Your task to perform on an android device: Using the Shopsy app, compare the prices of various shoe models from the other and the same brand.
Image 0: 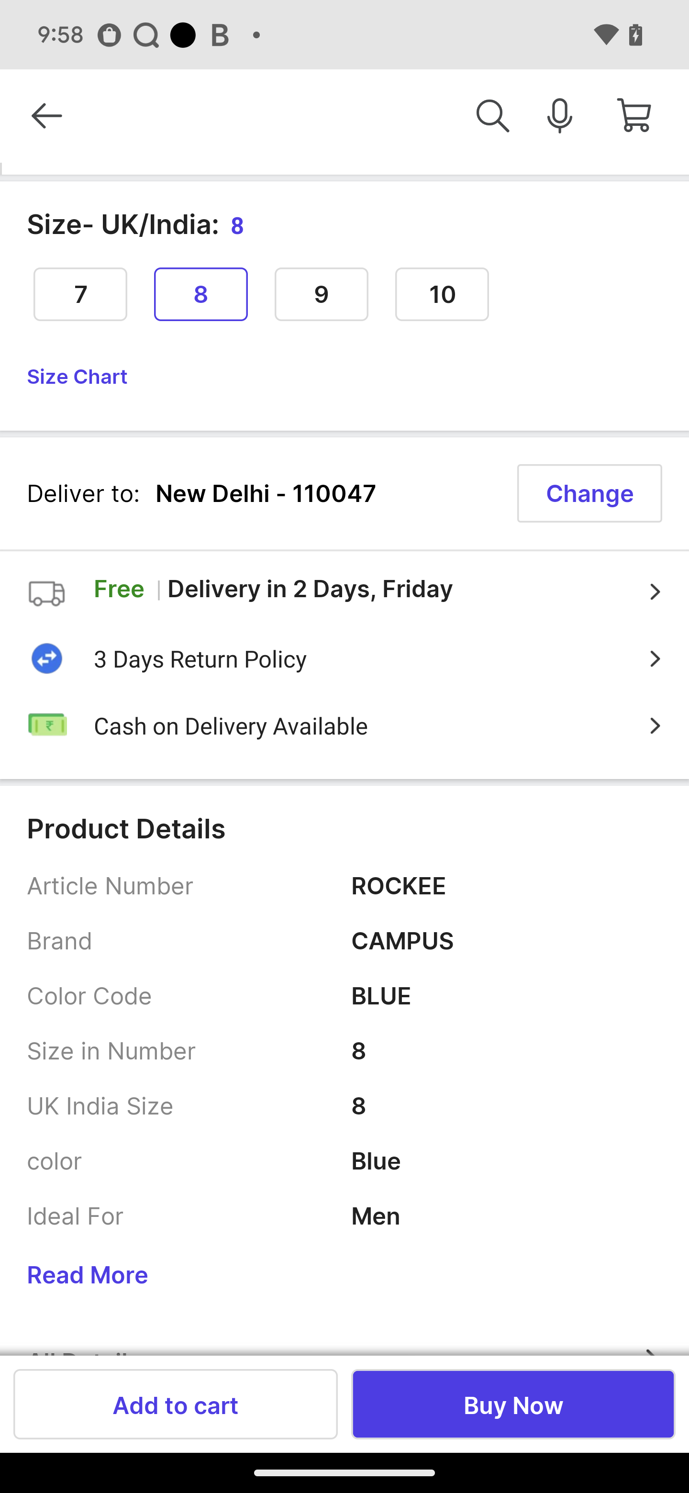
Swipe up on the screen to view the similar shoes to compare 
Step 0: scroll down
Image 1: 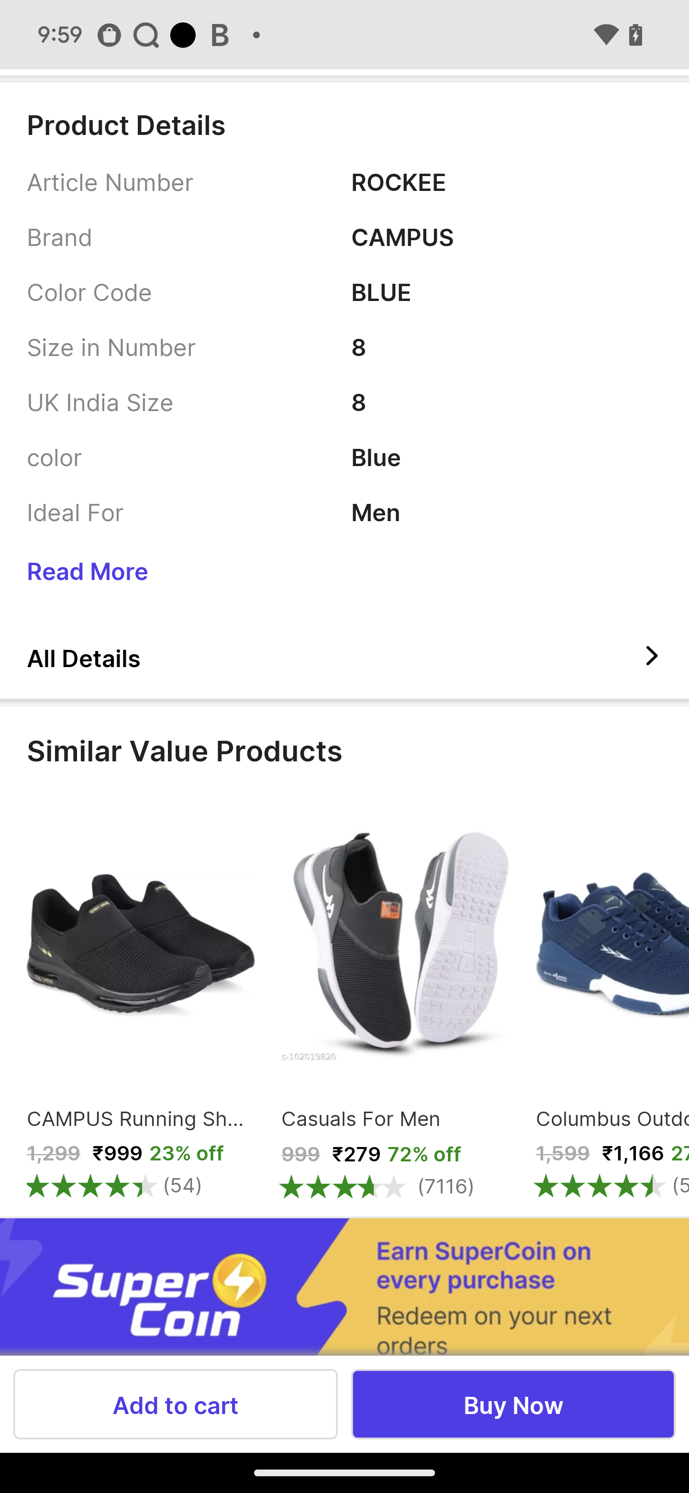
Swipe toward the left to view more shoes 
Step 1: scroll right
Image 2: 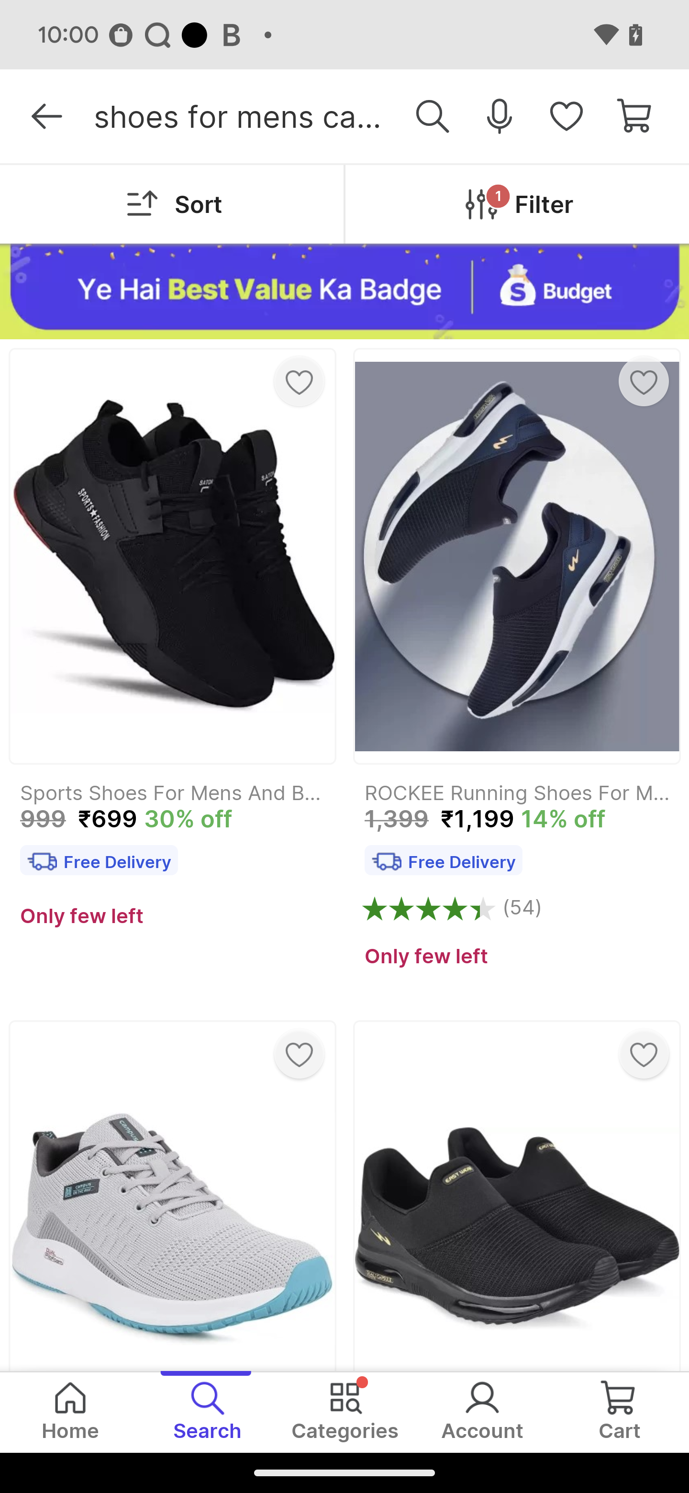
Swipe toward the left to view more shoes 
Step 2: wait
Image 3: 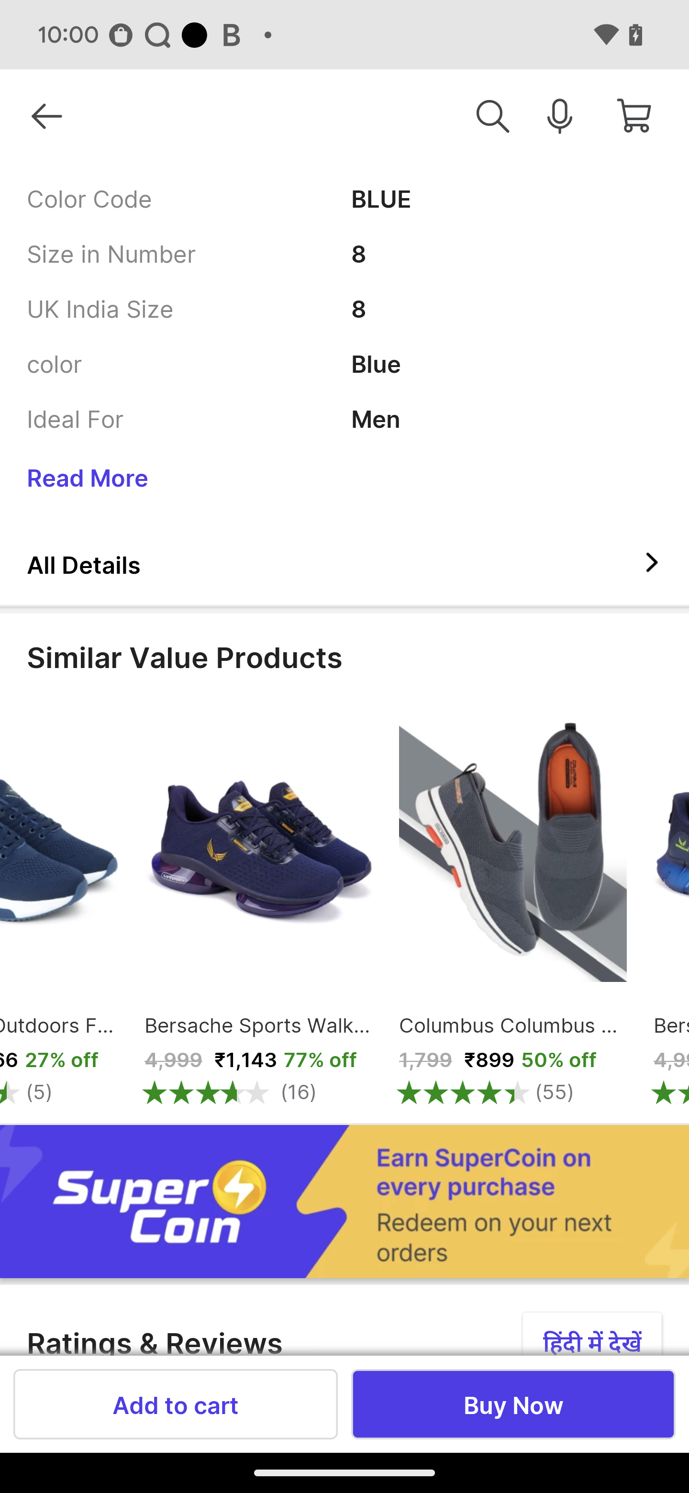
Swipe towards left
Step 3: scroll right
Image 4: 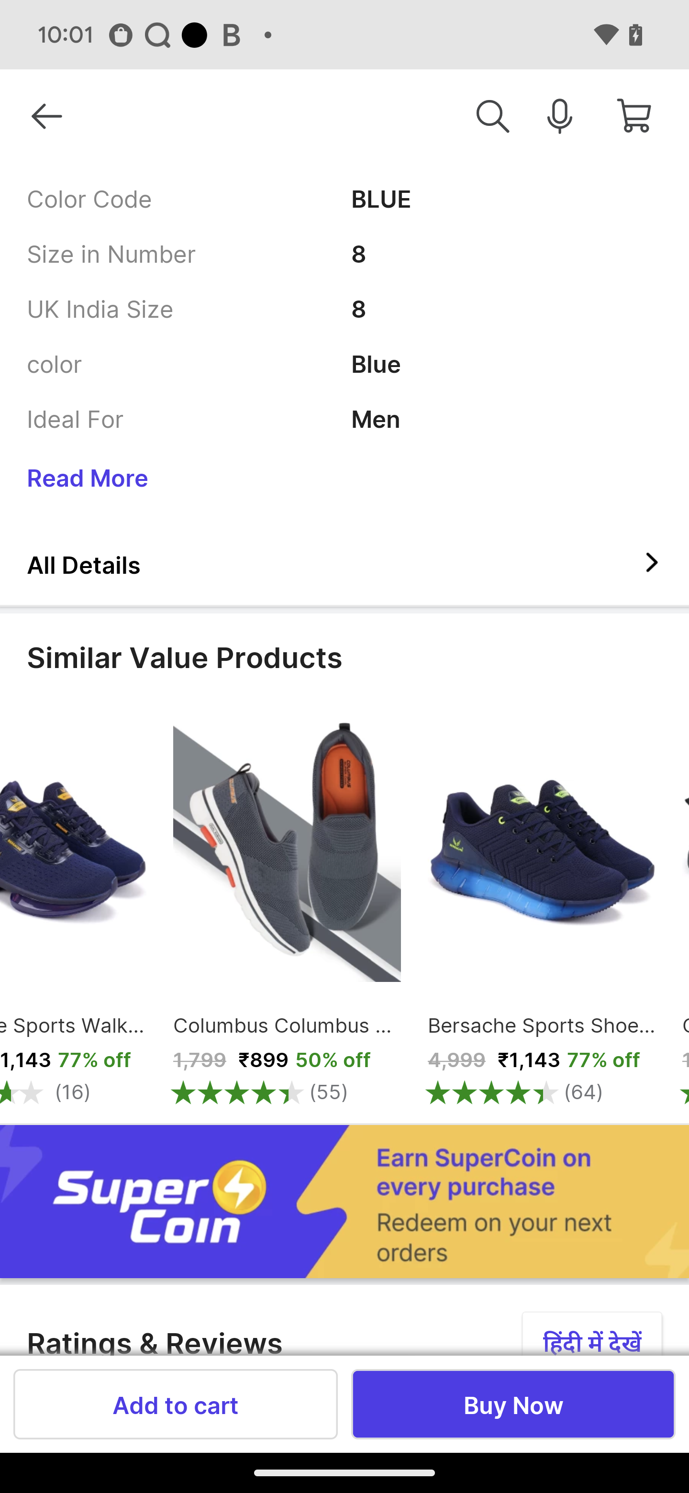
Swipe towards left
Step 4: scroll right